Your task to perform on an android device: I want to cook the best recipe for visitors. Show me the most likes of Classic Ratatouille recipes.
Image 0: 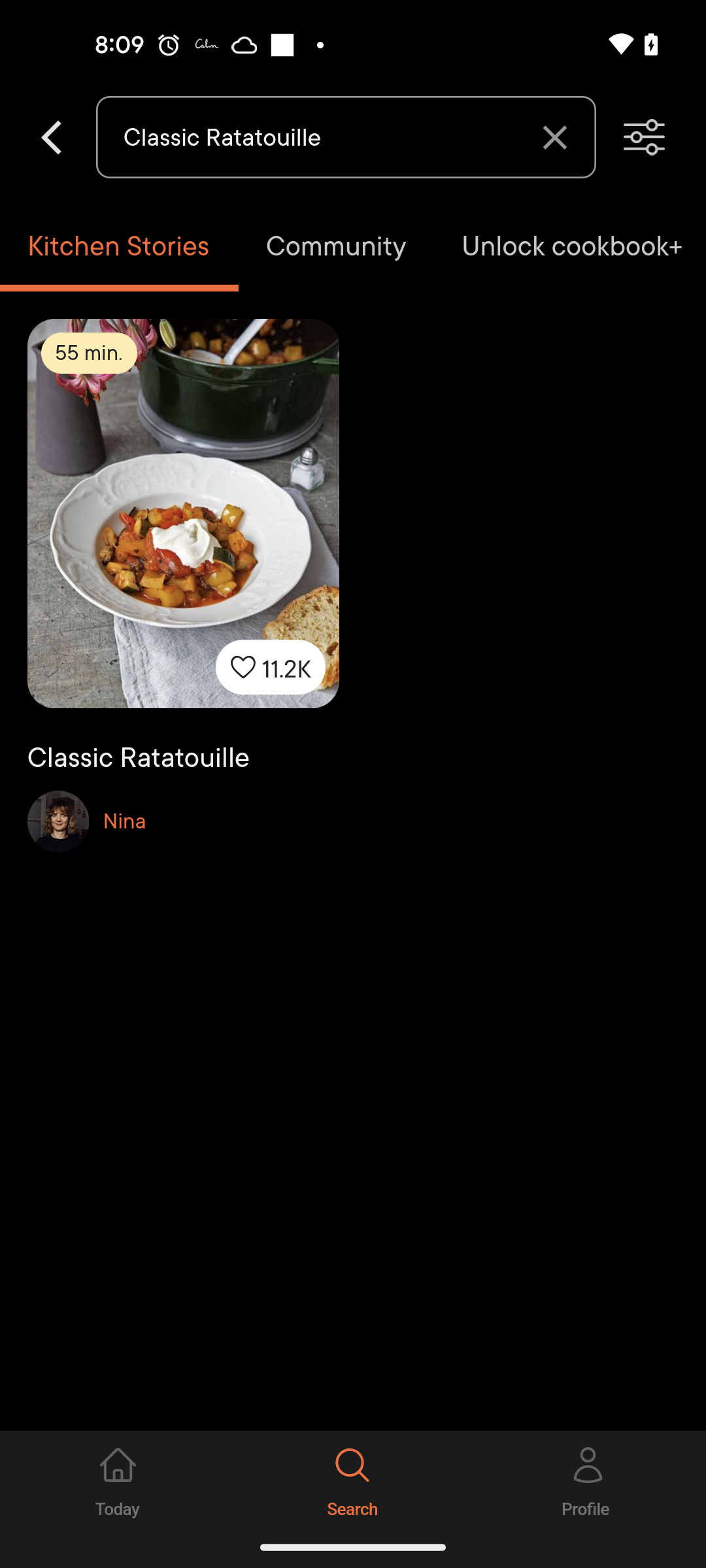
Click on the filter bar icon at the top right of the screen
Step 0: click (643, 137)
Image 1: 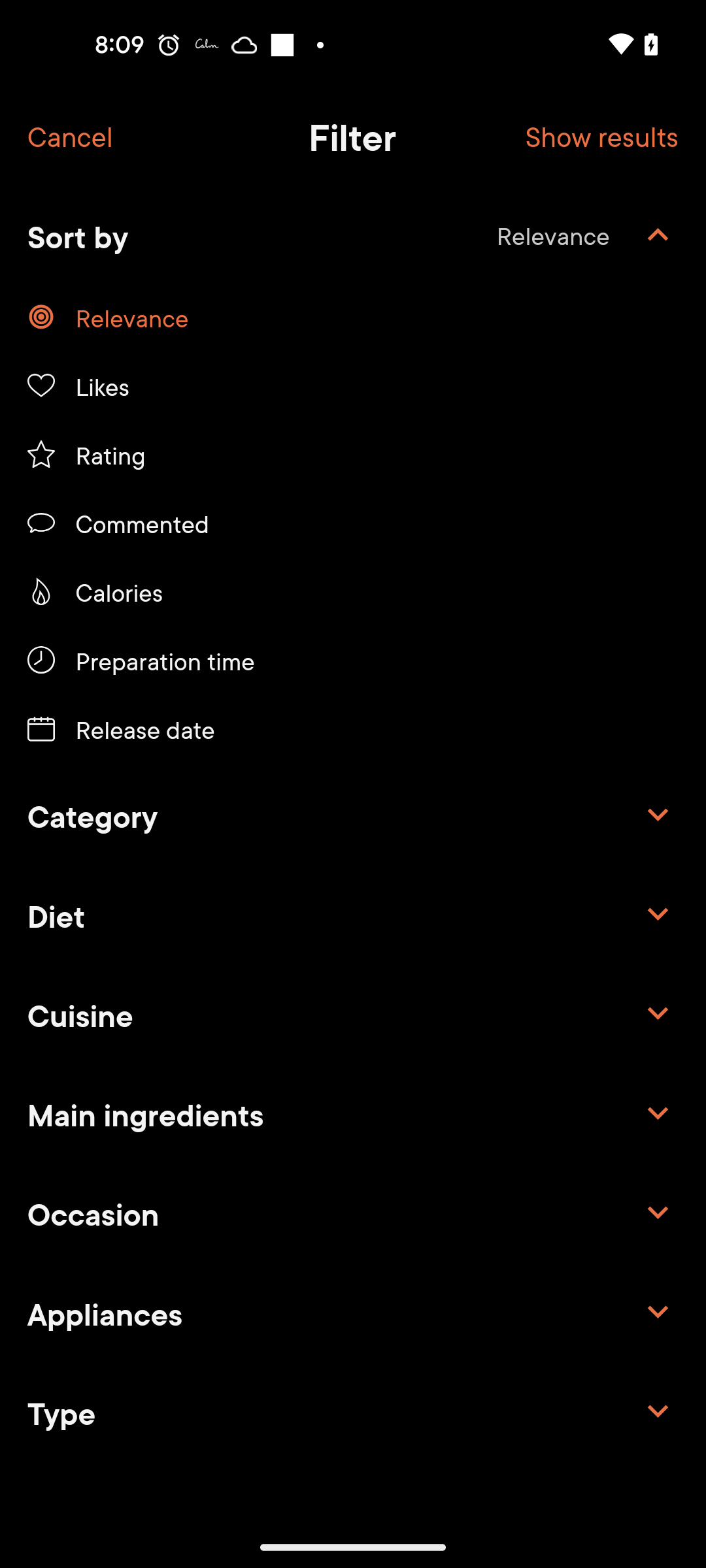
Click on the Likes filter
Step 1: click (353, 385)
Image 2: 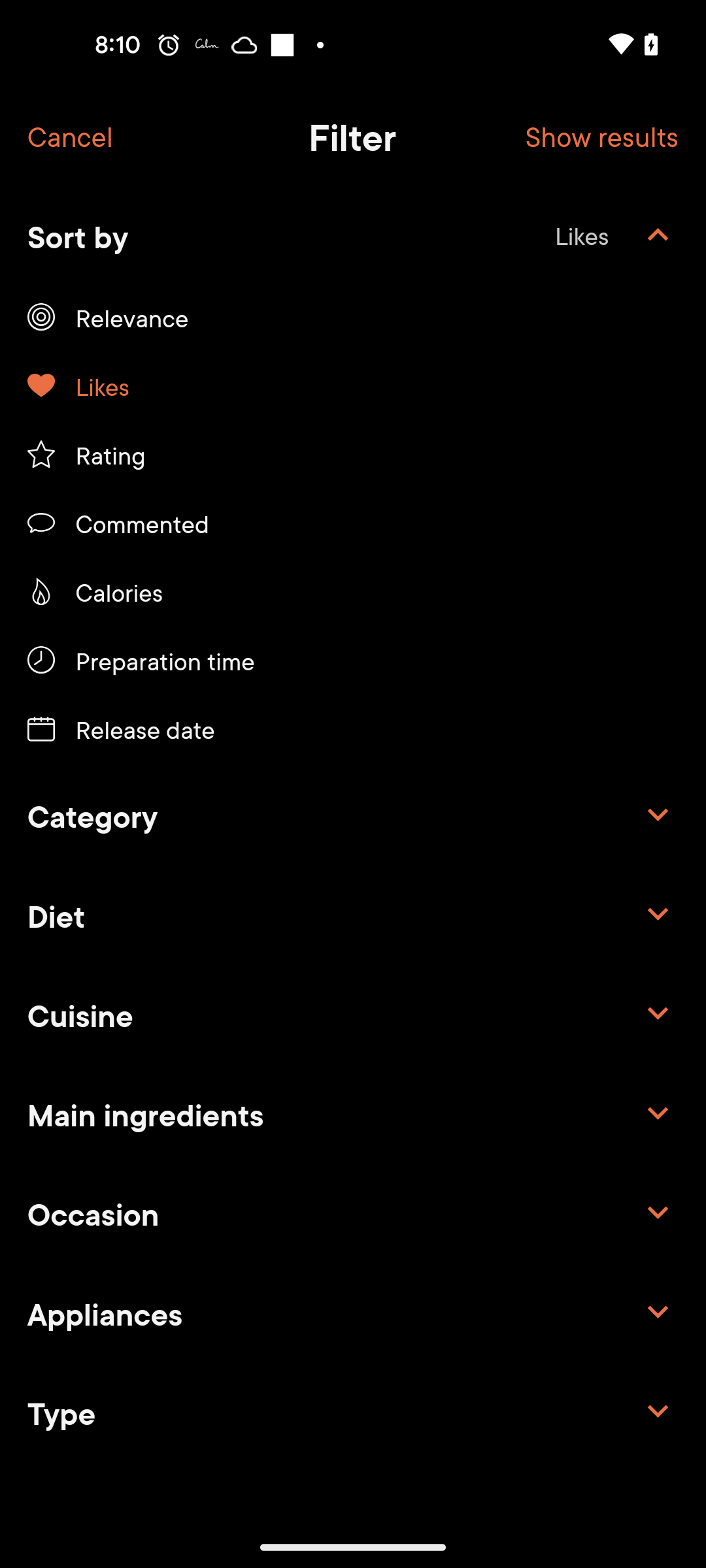
Click on the Show results at the top right of the screen
Step 2: click (601, 137)